Your task to perform on an android device: Open the Decathlon app and view all snow boots.
Image 0: 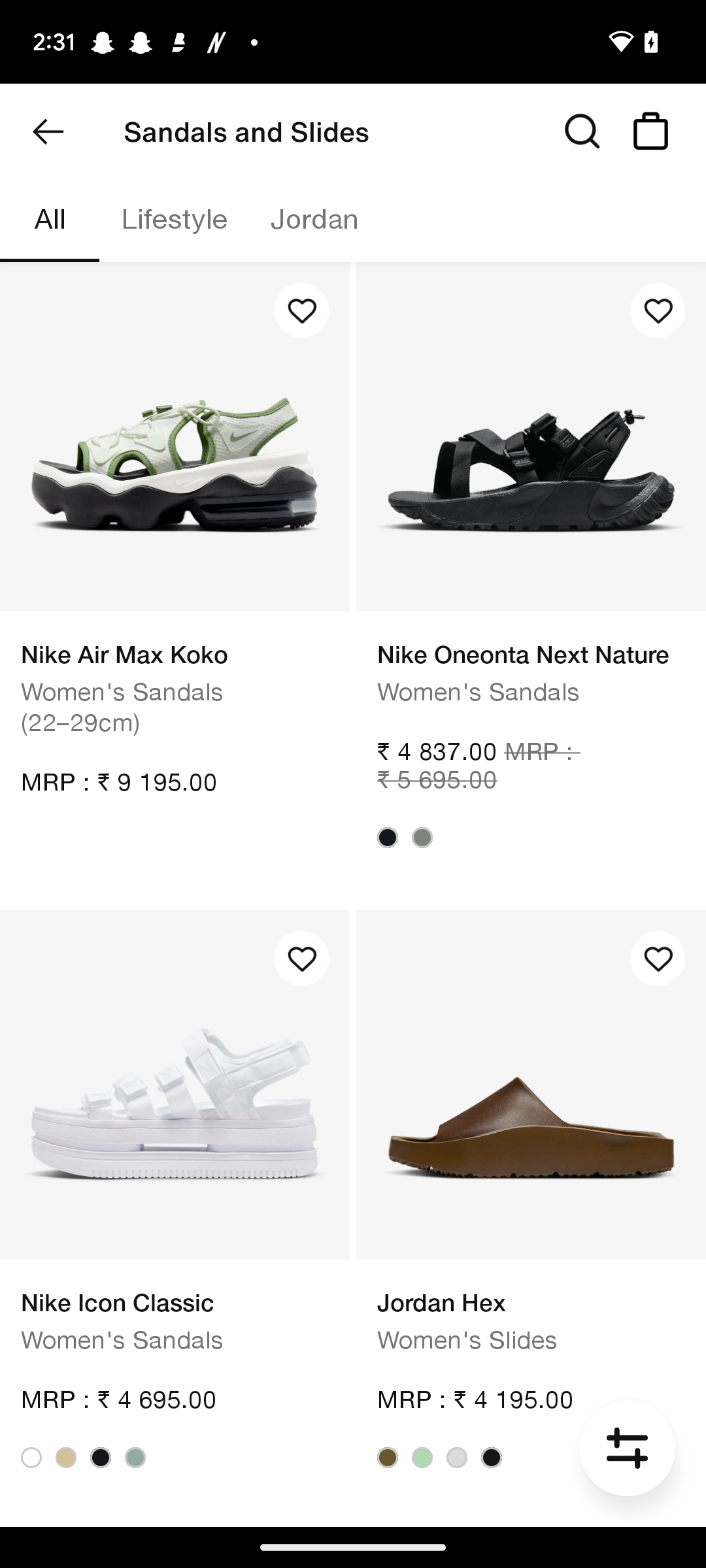
Open the Decathlon app
Step 0: open app "Decathlon"
Image 2: 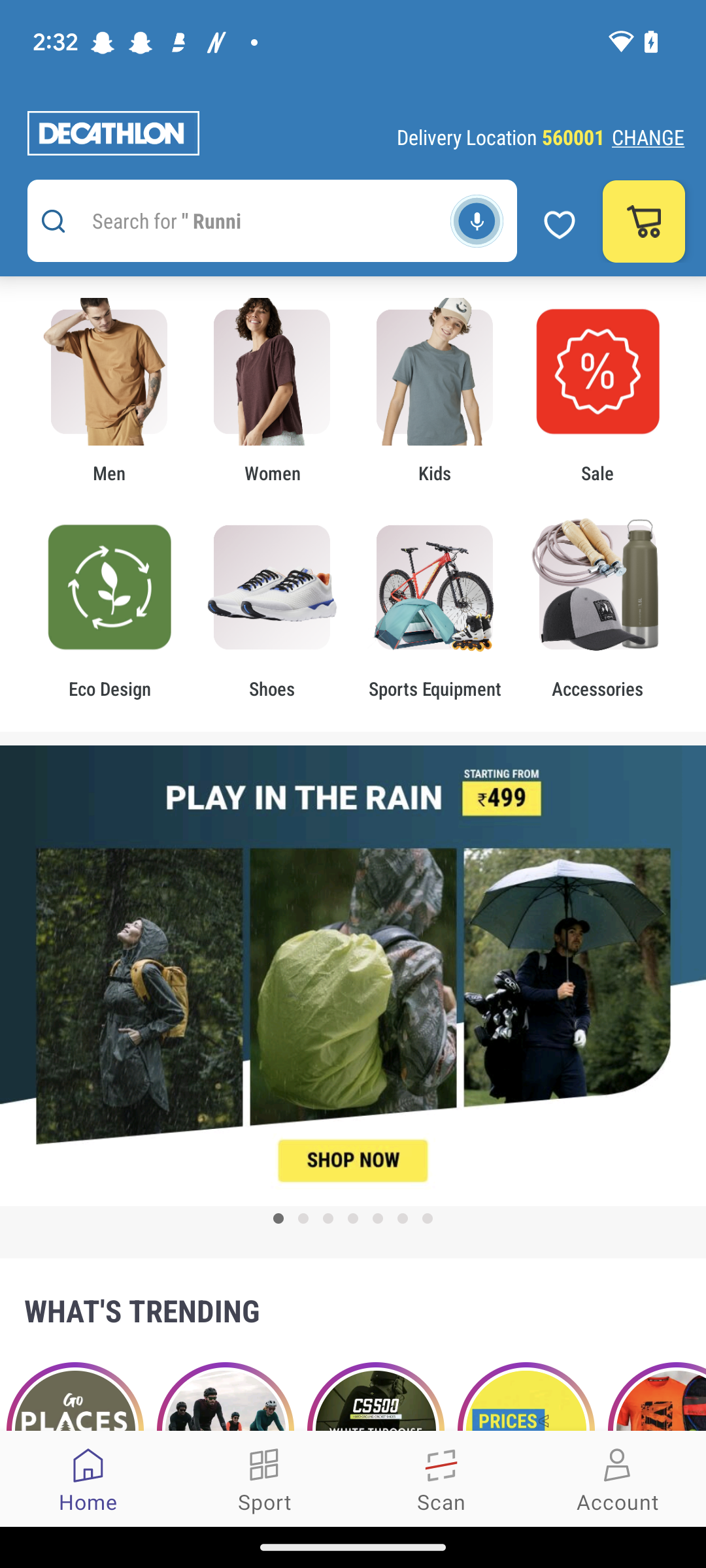
Click on the shoes category
Step 2: click (271, 587)
Image 3: 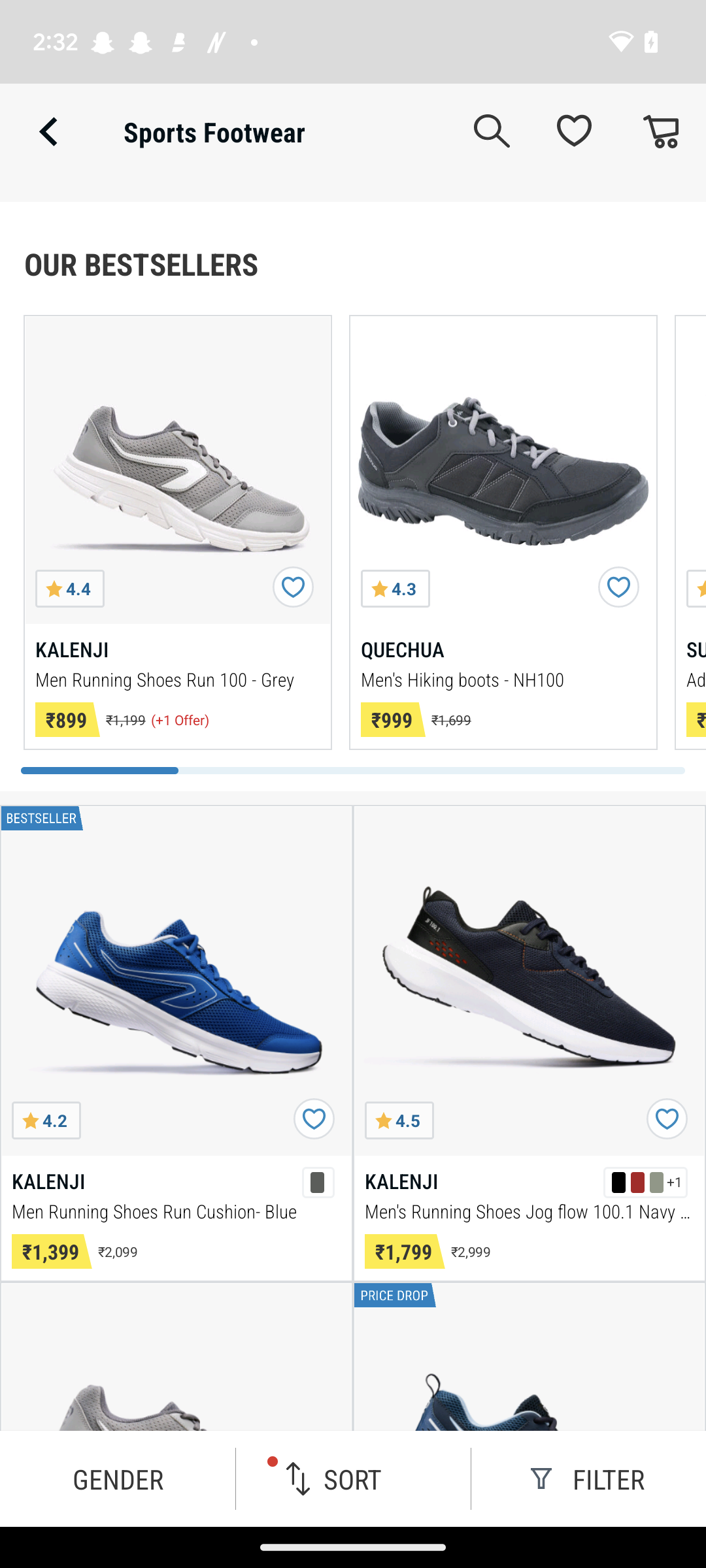
Click on the filter button at the bottom right corner of the screen
Step 3: click (588, 1478)
Image 4: 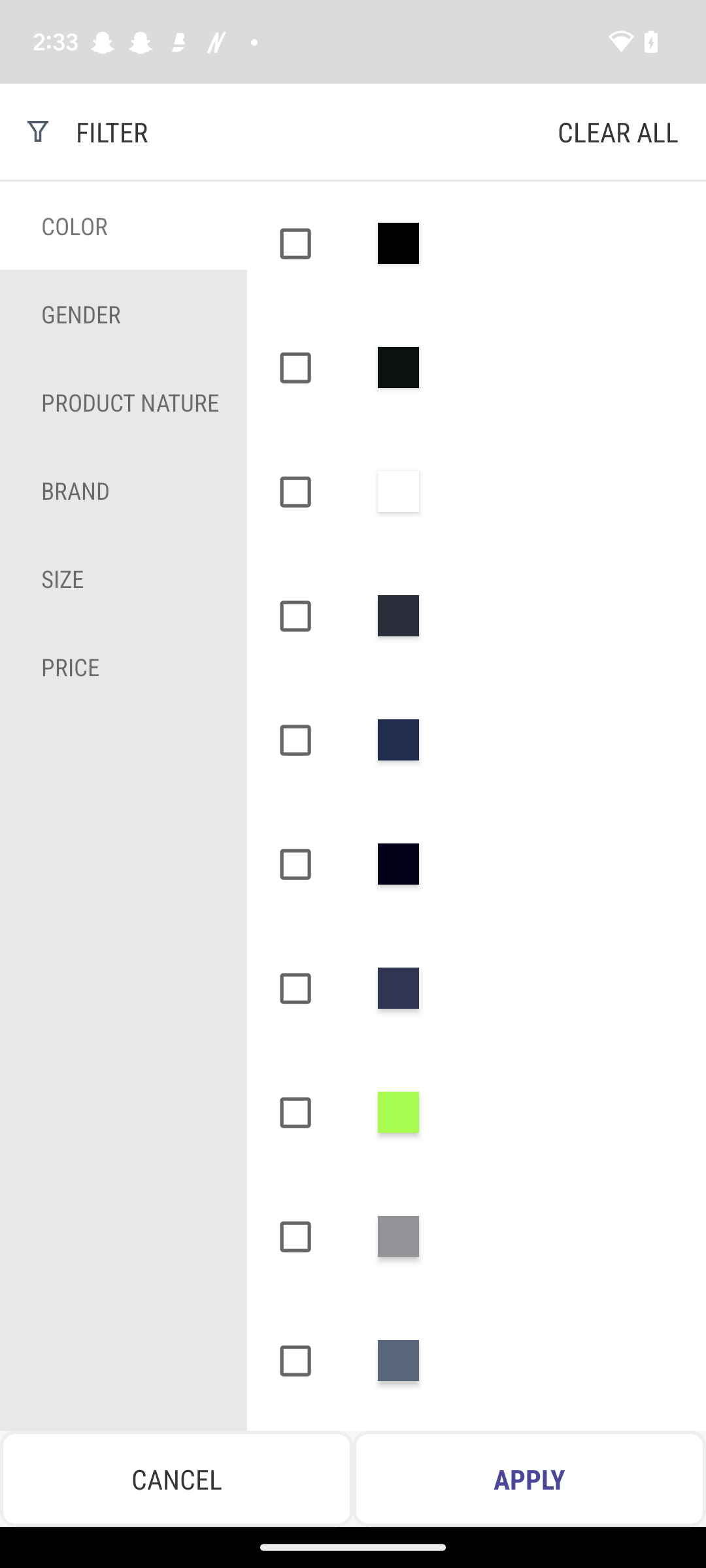
Click on the product nature option
Step 4: click (130, 402)
Image 5: 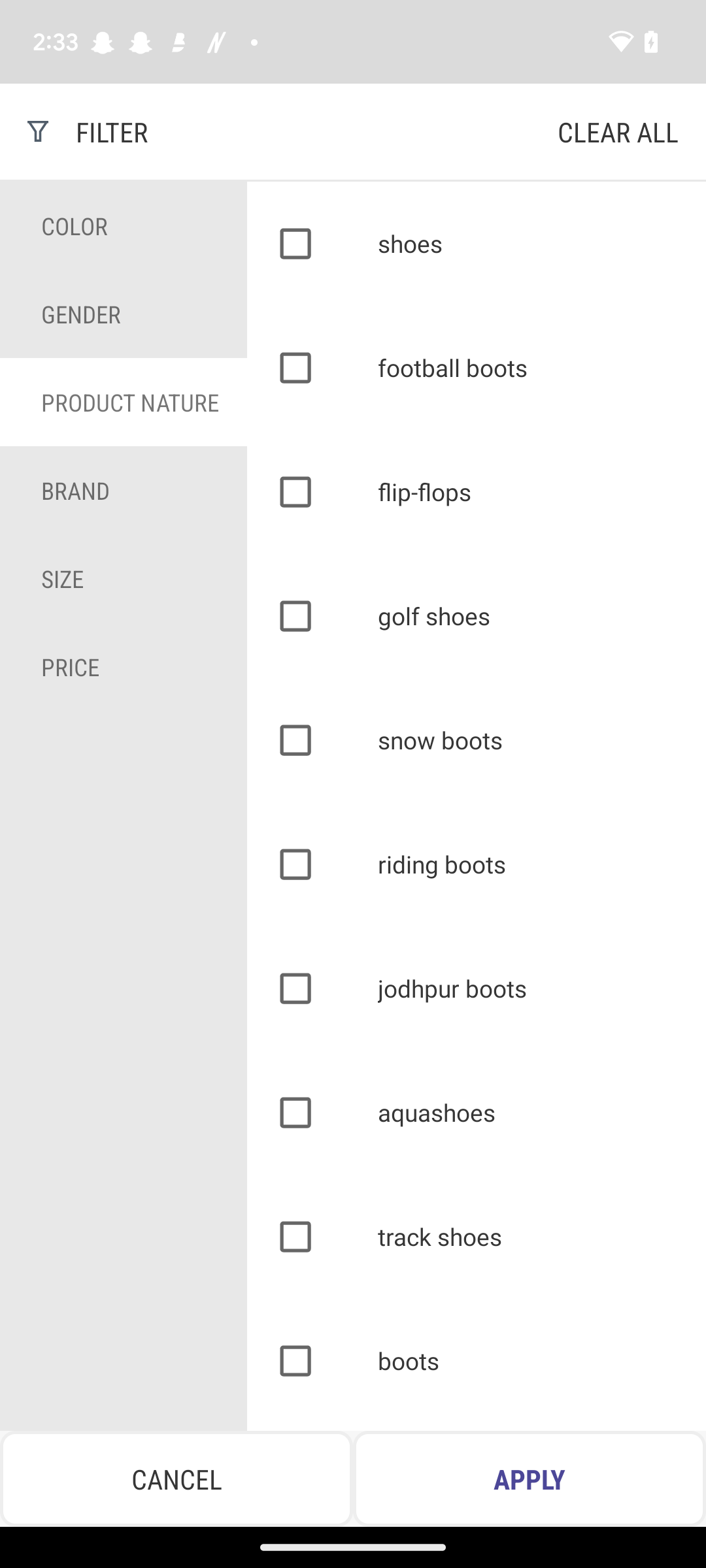
Select the product nature as snow boots
Step 5: click (309, 740)
Image 6: 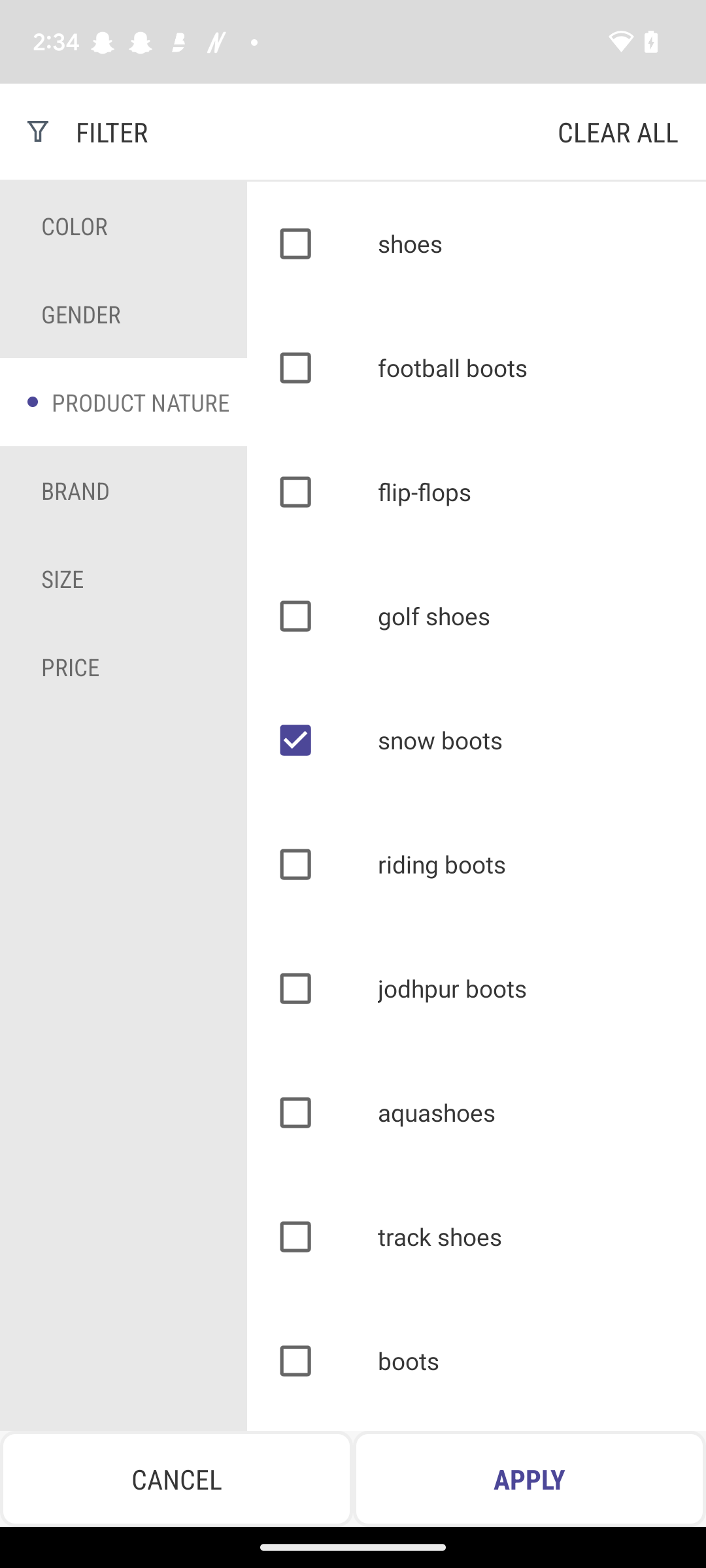
Click on the apply button at the bottom right corner of the screen
Step 6: click (529, 1478)